Your task to perform on an android device: Search for Singapore port and check for a schedule in June 2023 in CruiseMapper app
Image 0: 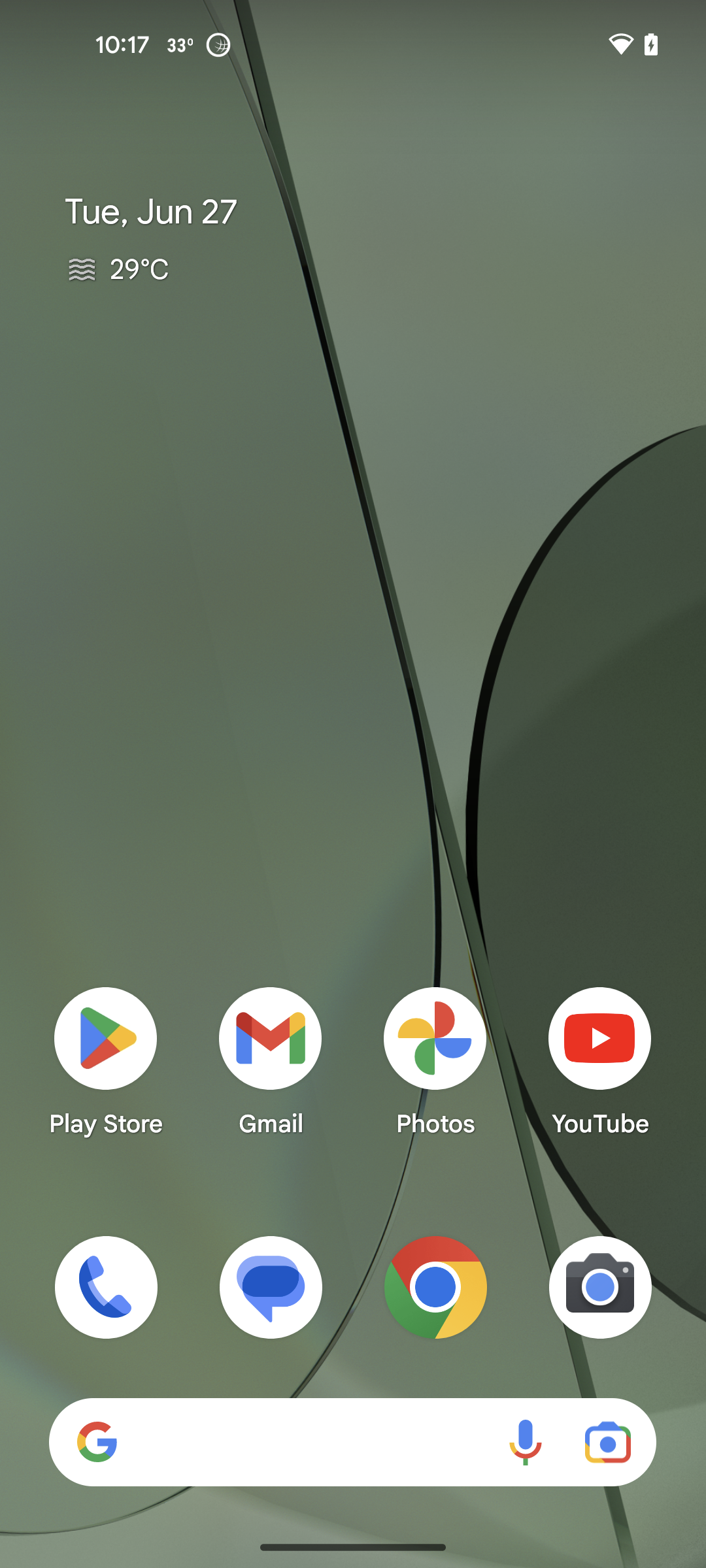
Open CruiseMapper app
Step 0: open app "CruiseMapper"
Image 1: 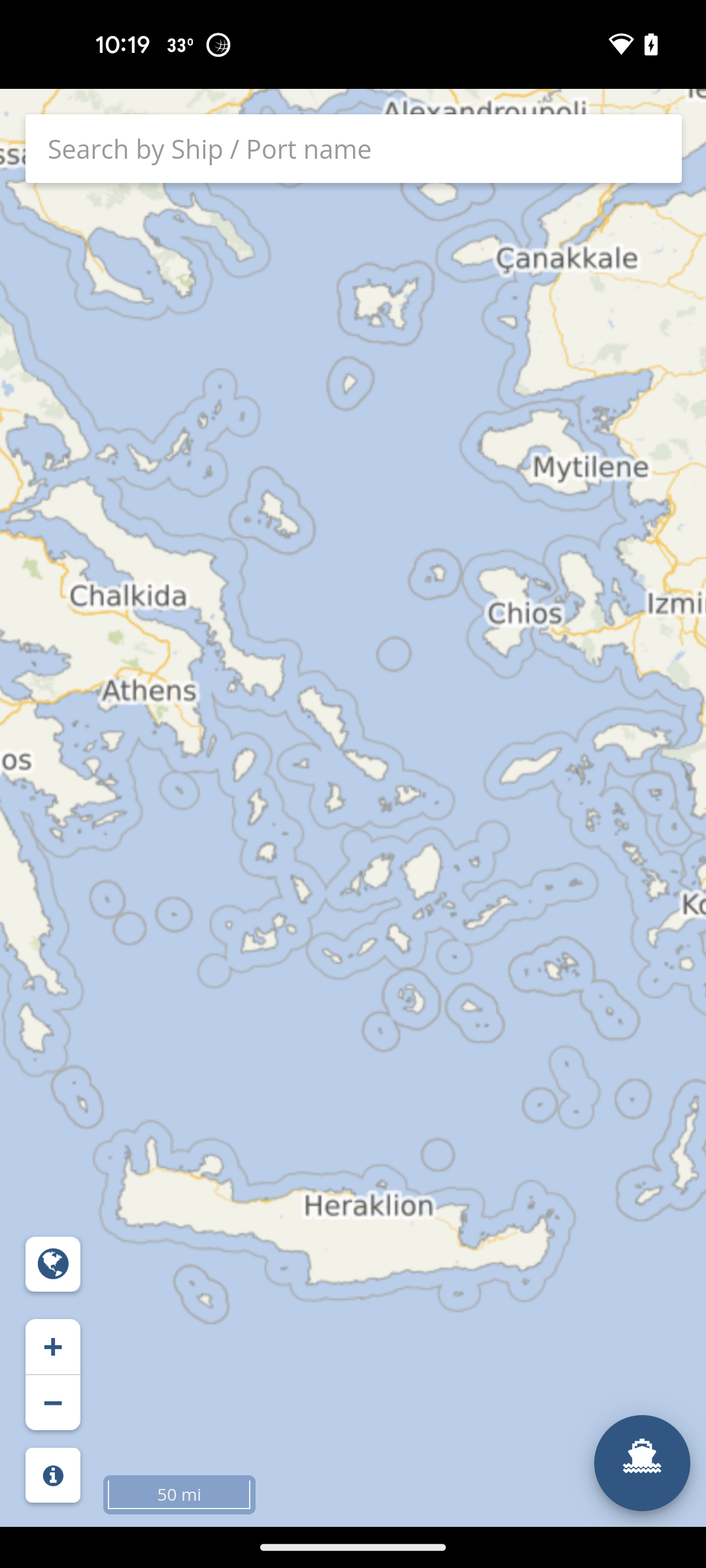
Go to search bar
Step 1: click (252, 155)
Image 2: 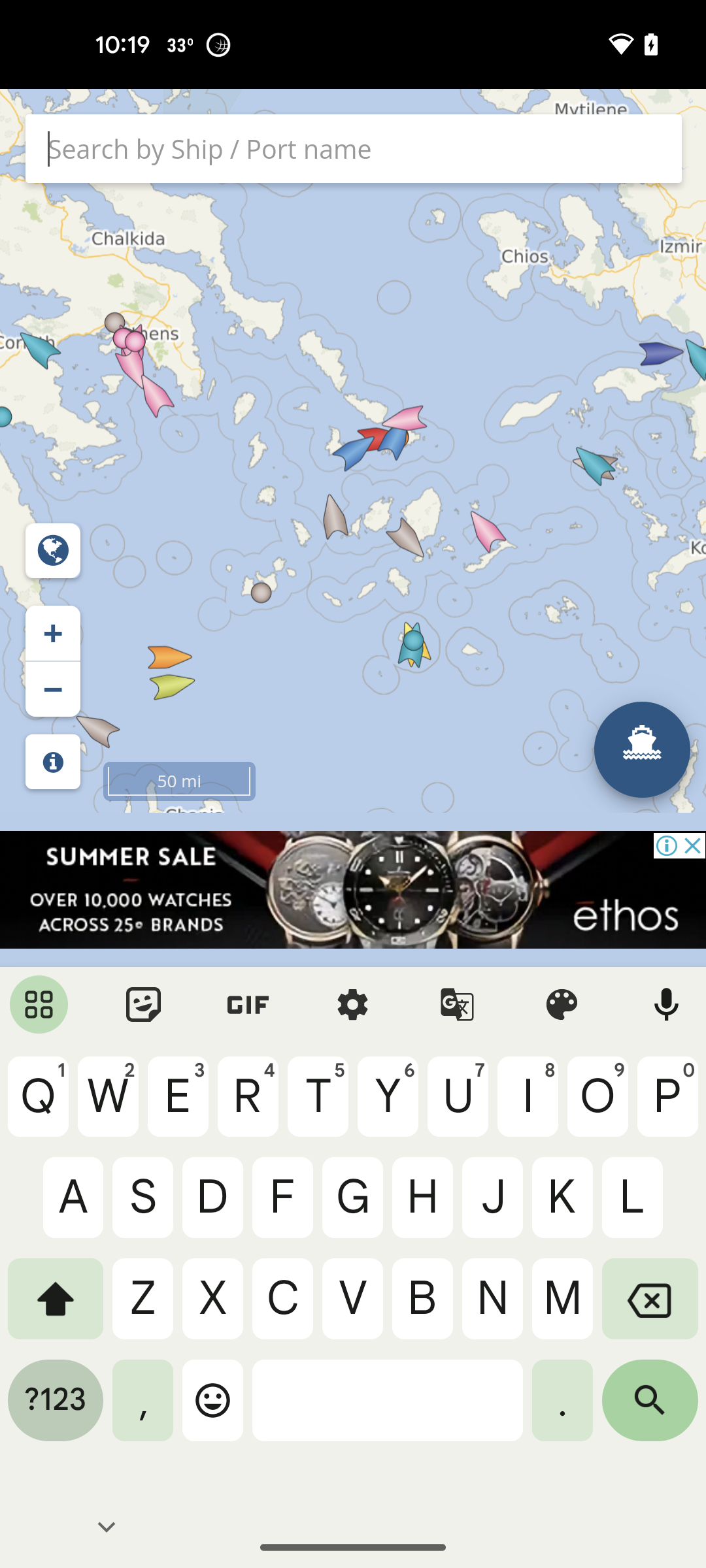
search for Singapore port
Step 2: type "Singapore"
Image 3: 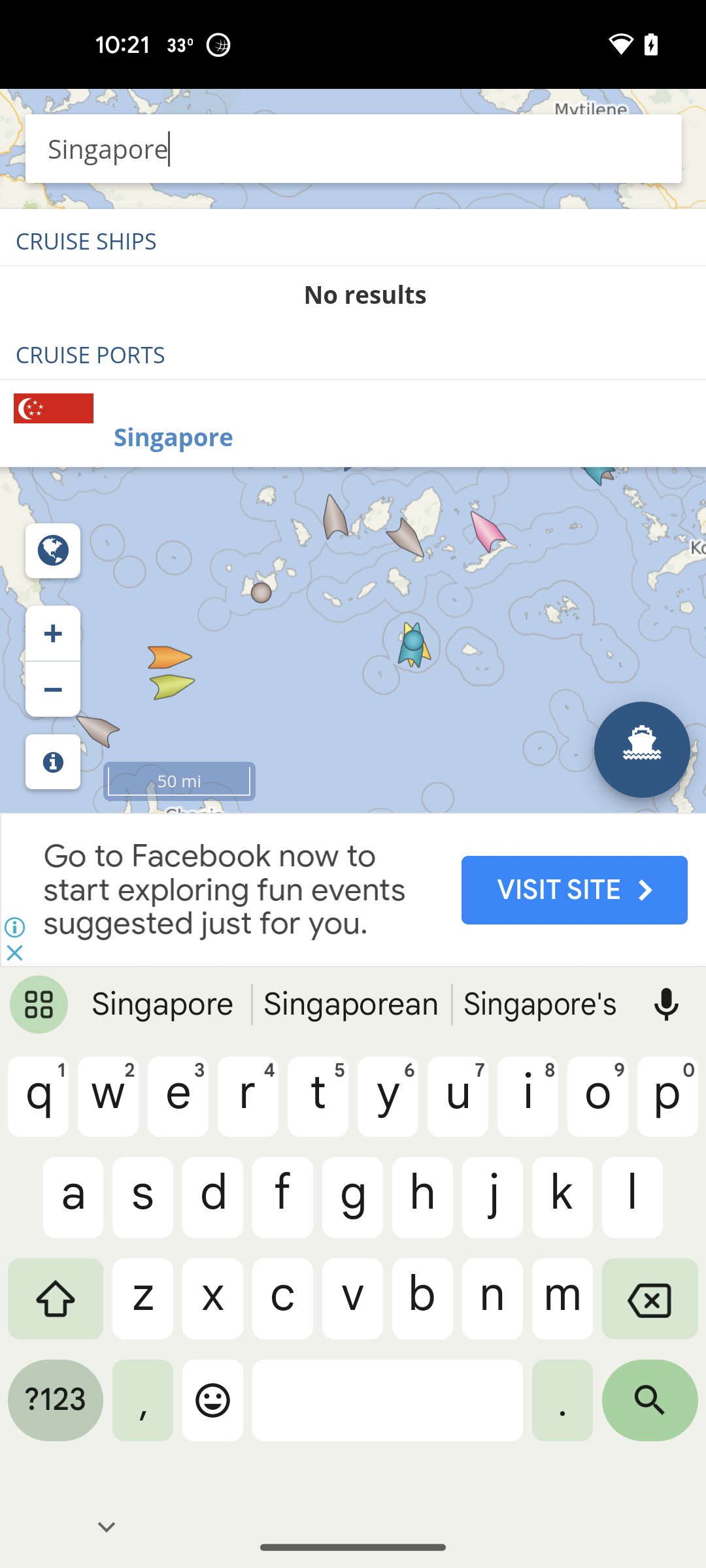
Select Singapore port
Step 3: click (354, 451)
Image 4: 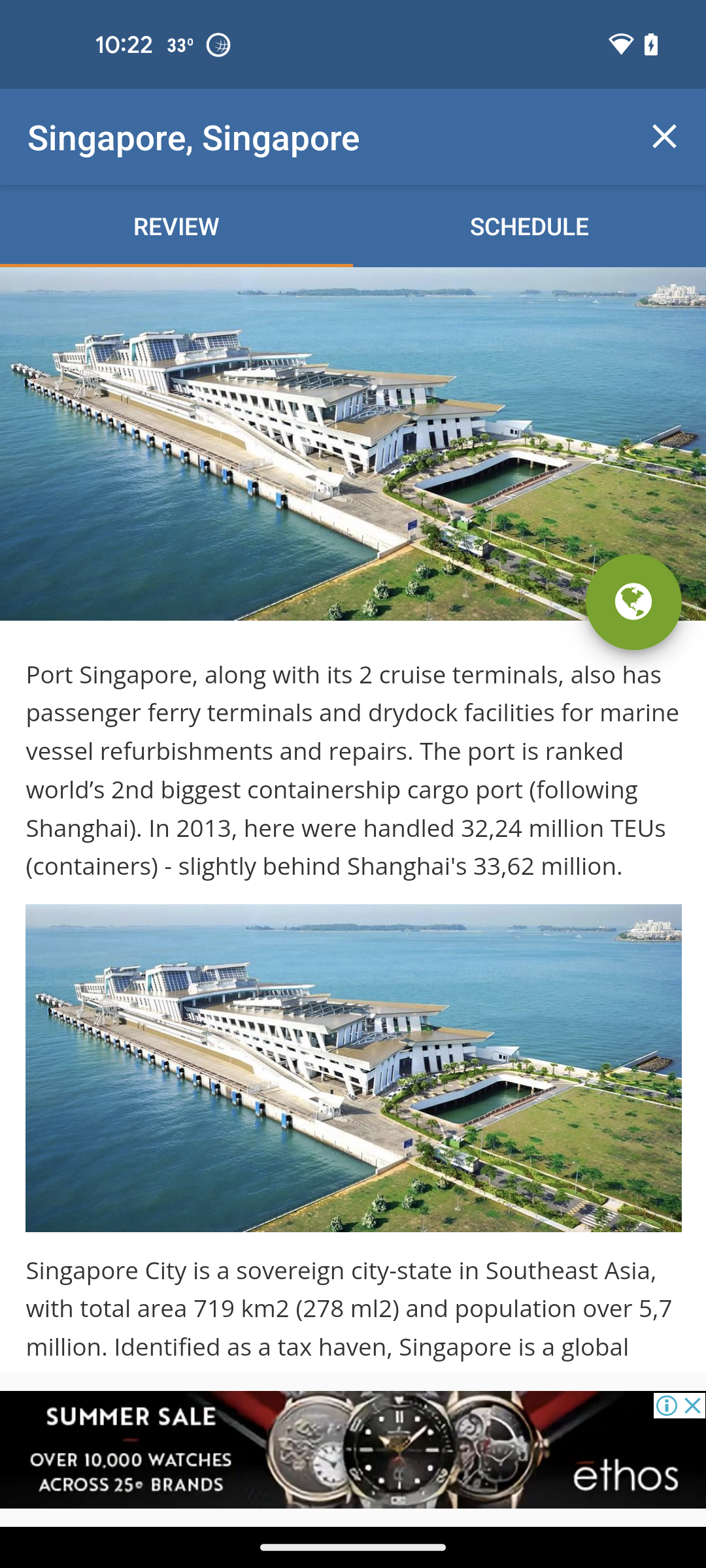
click on Schedule
Step 4: click (529, 225)
Image 5: 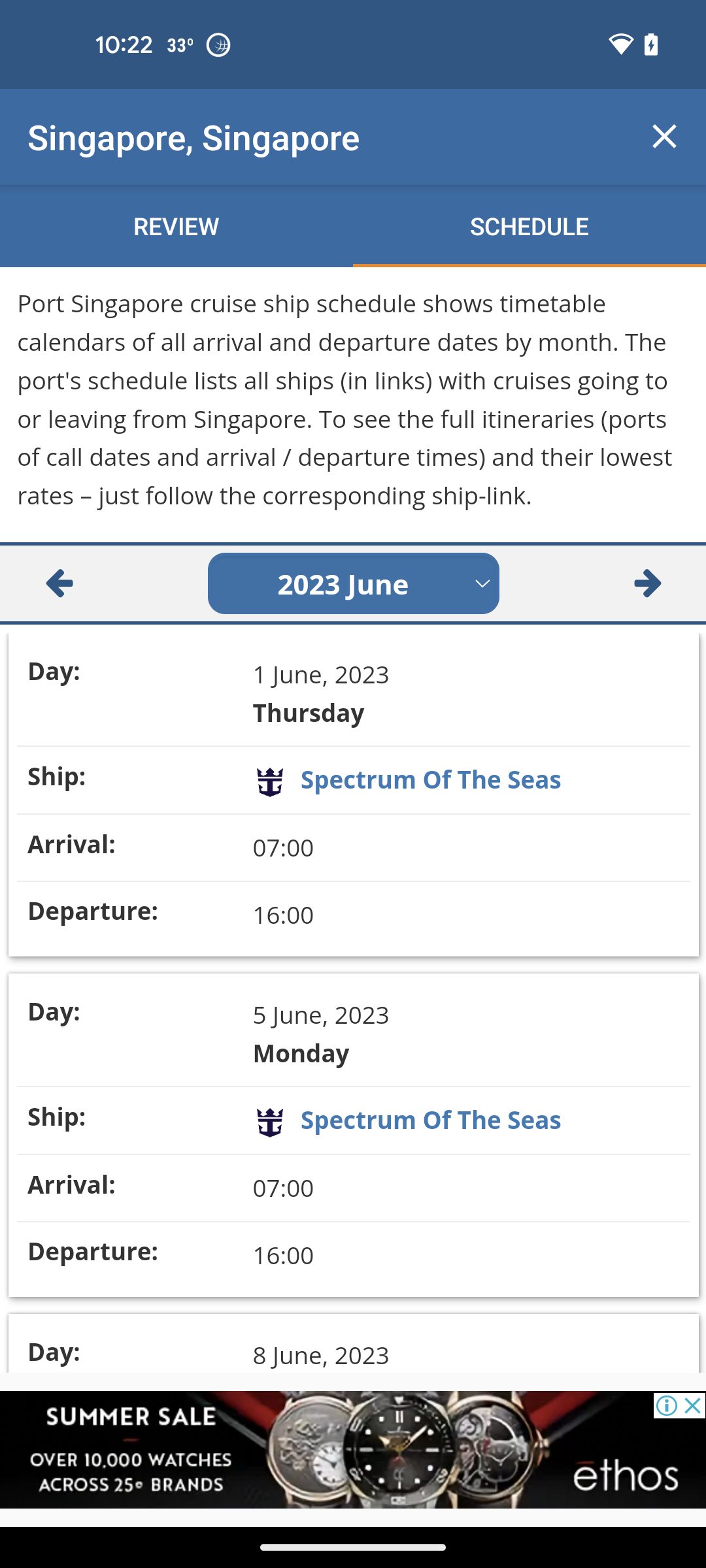
swipe up for more schedules for the month of june 2023
Step 5: scroll down
Image 6: 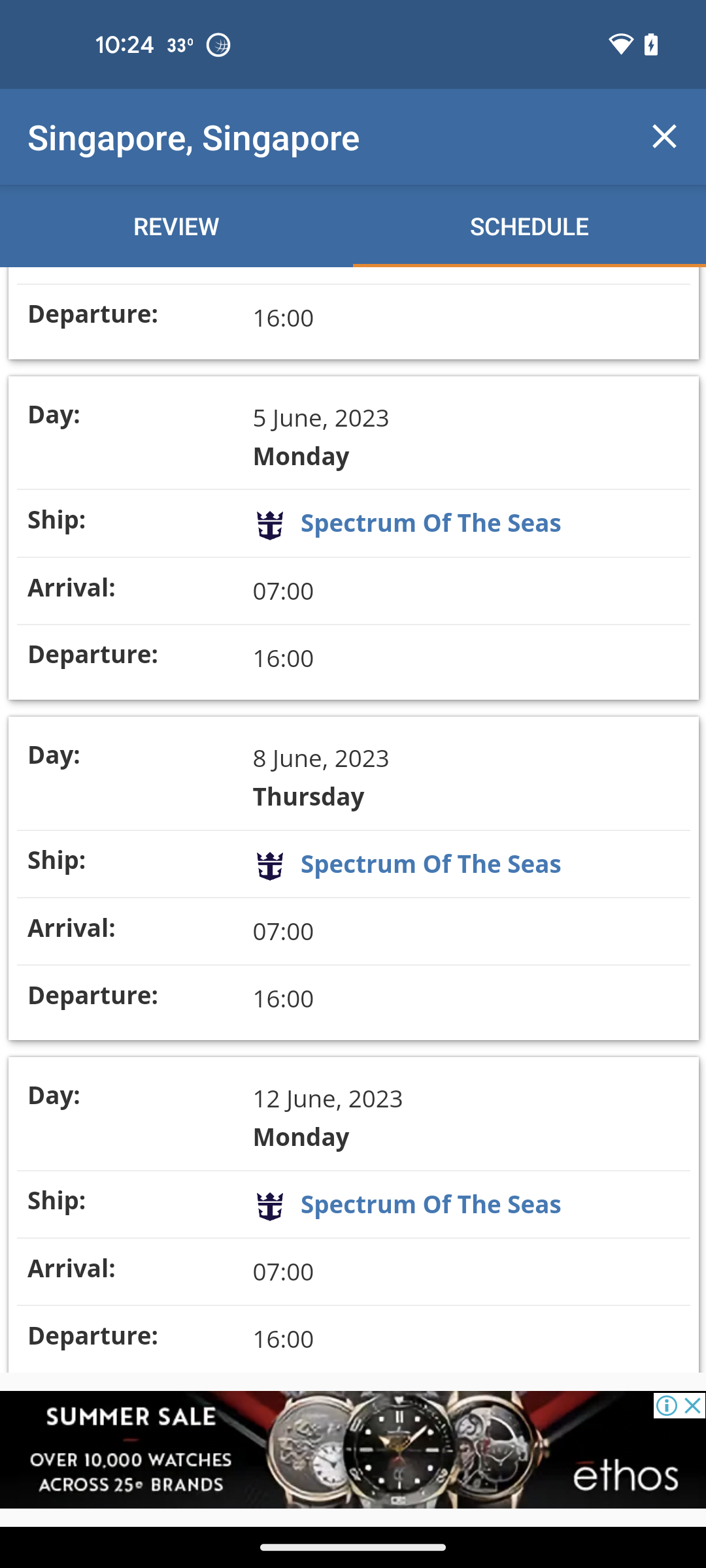
swipe up for more schedules for the month of june 2023
Step 6: scroll down